Your task to perform on an android device: cole wants to cook vegan spinach and mushroom lasagna  and wants my suggestion So , share the vegan spinach and mushroom lasagna  recipe with her at coledbwpersonatest@gmail.com in the kitchen stories  app .
Image 0: 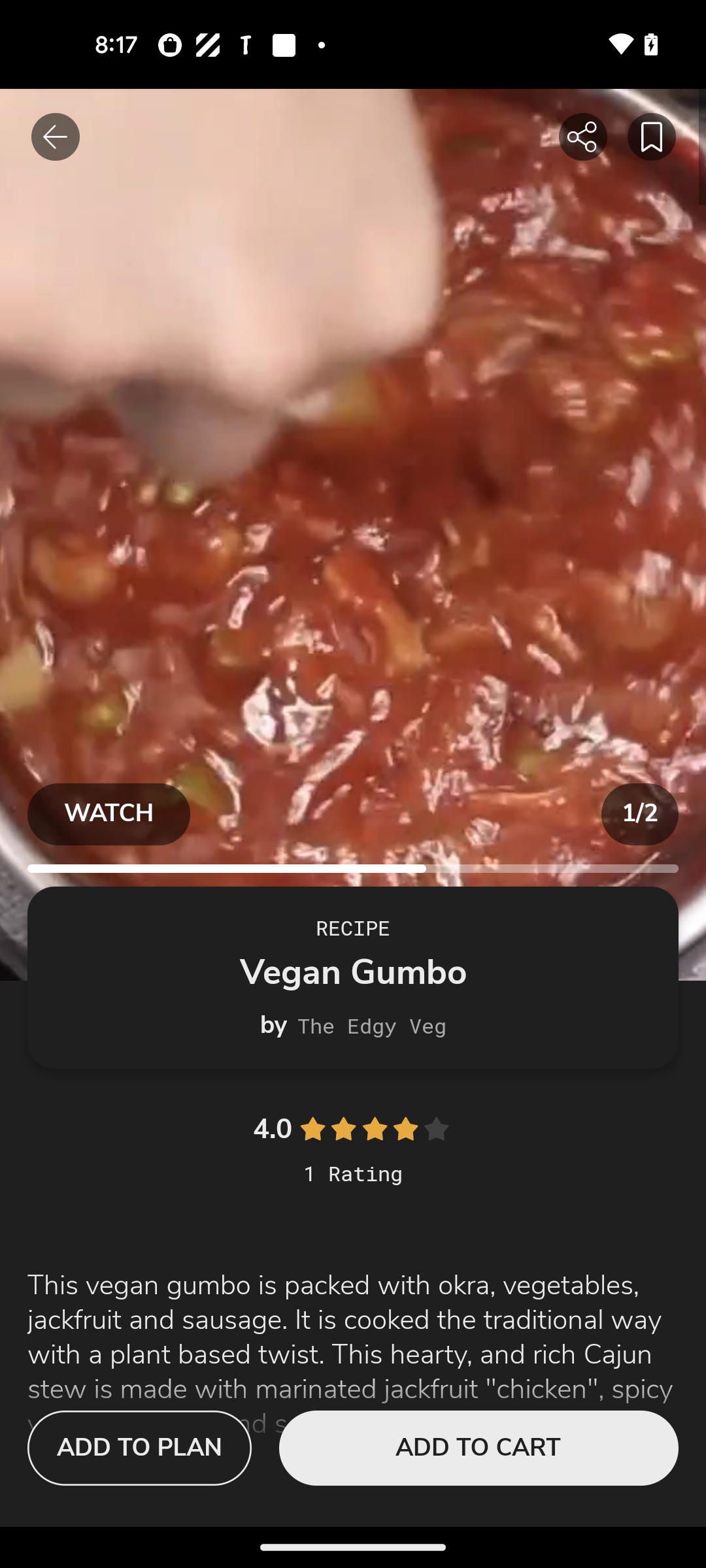
open the kitchen stories app
Step 0: open app "Kitchen Stories"
Image 1: 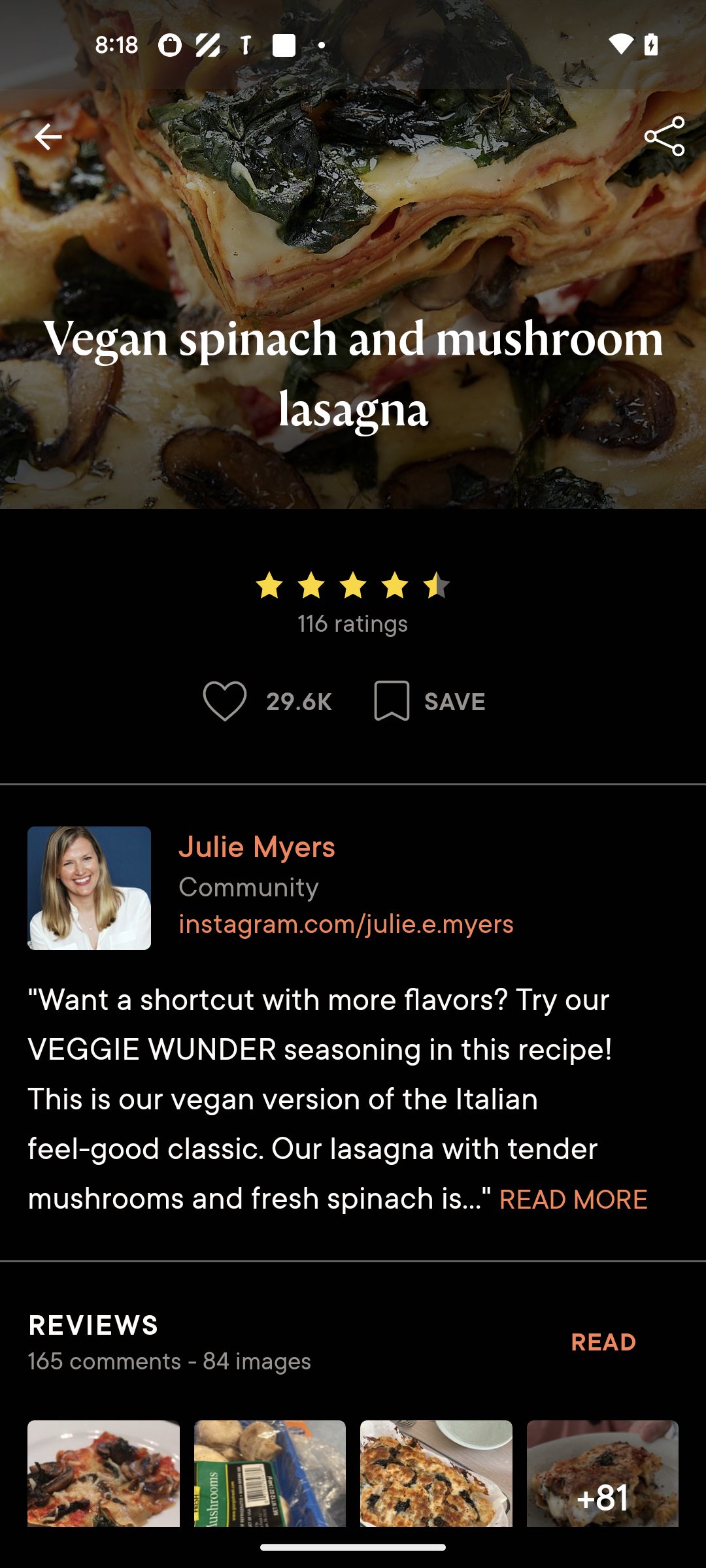
Click on the share icon at the top right corner of the screen
Step 1: click (664, 137)
Image 3: 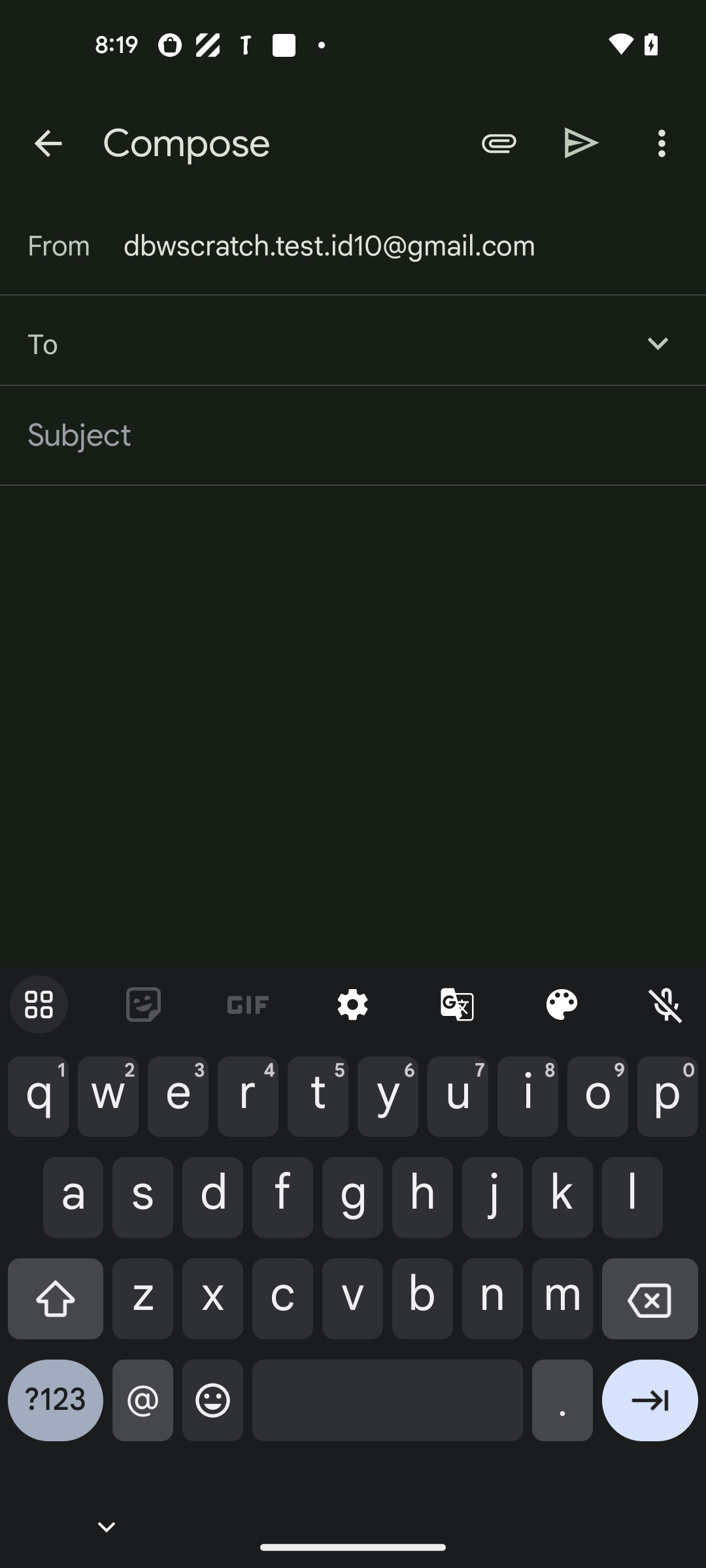
Enter a email as coledbwpersonatest@gmail.com
Step 3: type "coledbwpersonatest@gmail.com"
Image 4: 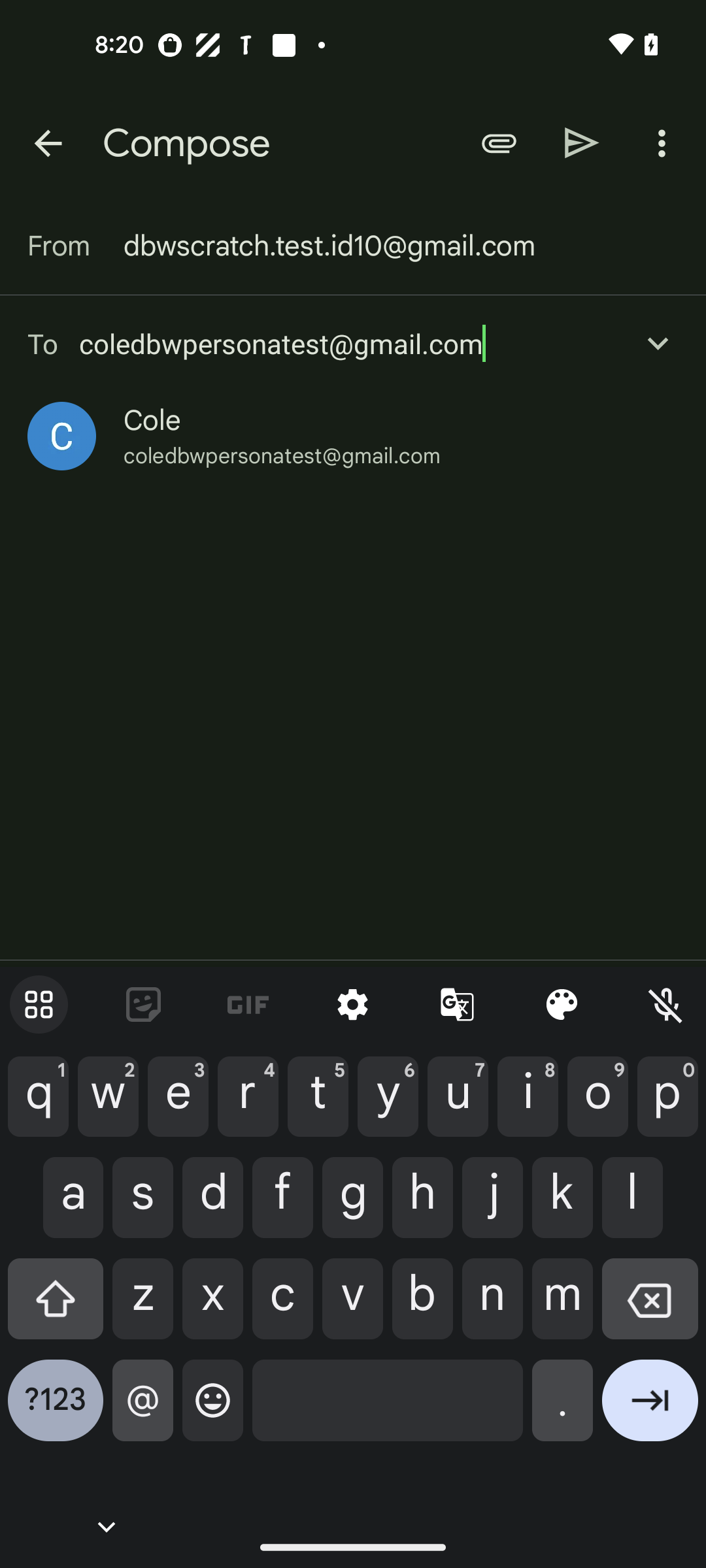
Click on the cole profile 
Step 4: click (61, 436)
Image 5: 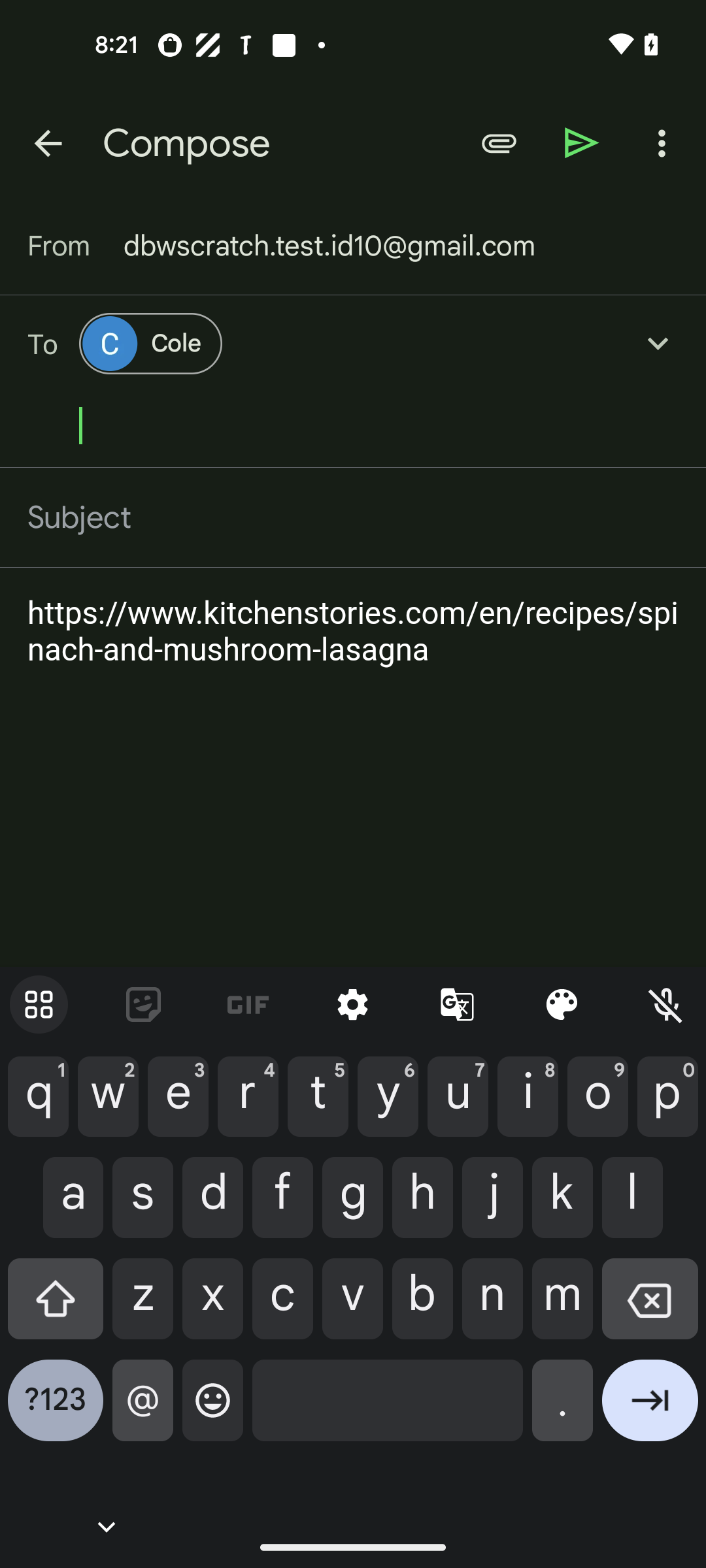
Click on the send icon at the top of the screen
Step 5: click (582, 142)